Your task to perform on an android device: I want to switch the Everand app's Dark theme to light.
Image 0: 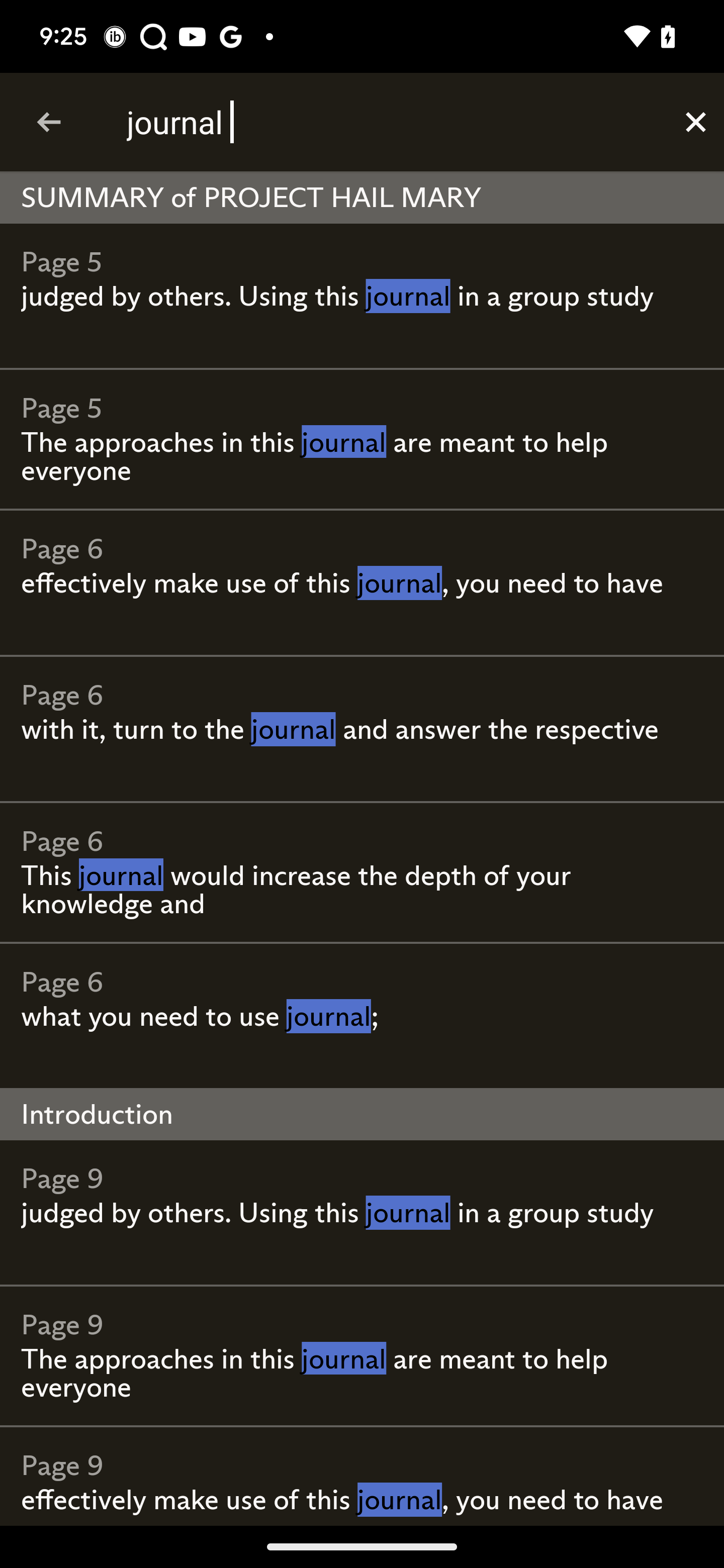
Go back to the previous page
Step 0: press back button
Image 1: 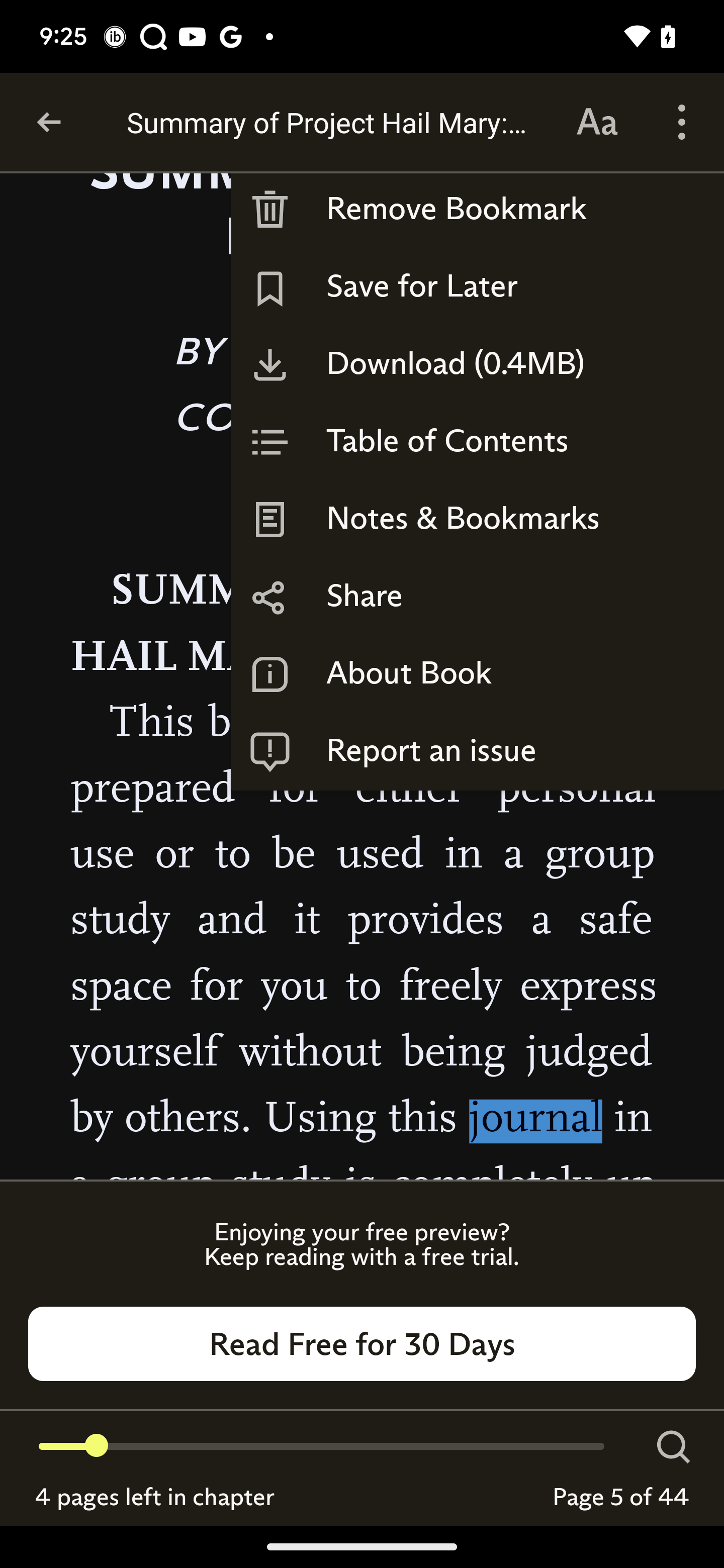
Click on the font icon
Step 1: click (597, 122)
Image 2: 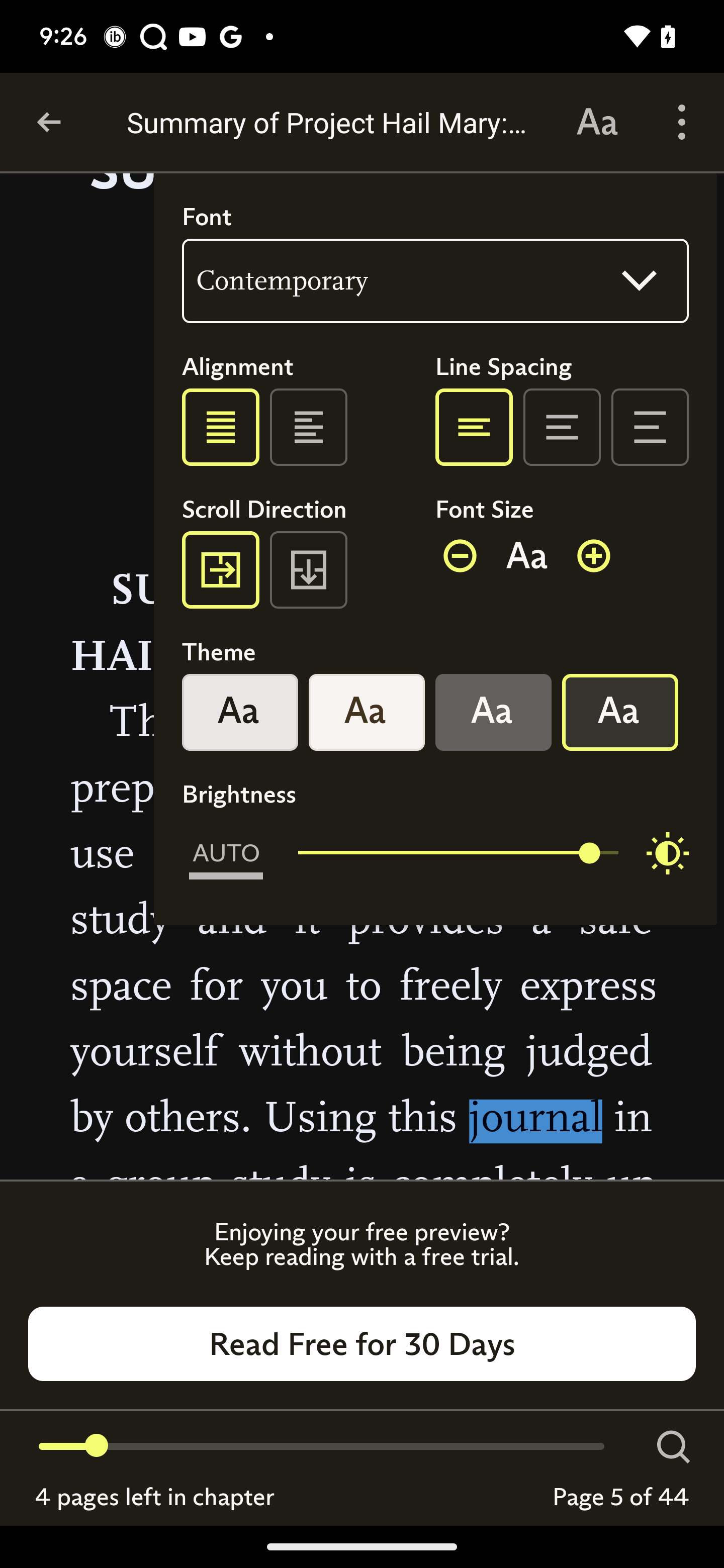
Click on the light theme icon
Step 2: click (240, 712)